Your task to perform on an android device: After completing the first chapter of this topic, I want to practice my skills, so start practicing answering the questions in the Knowing prehistory tab in the Khan Academy app.
Image 0: 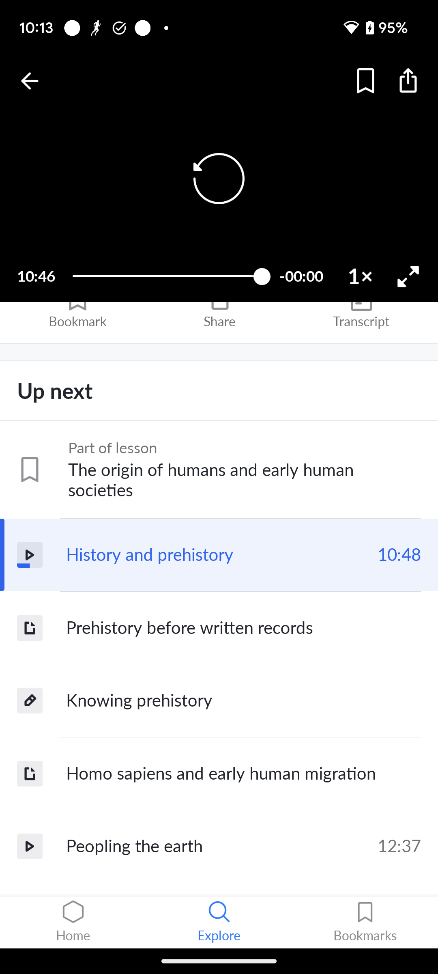
Click on the Knowing prehistory option to view the questions.
Step 0: click (243, 700)
Image 1: 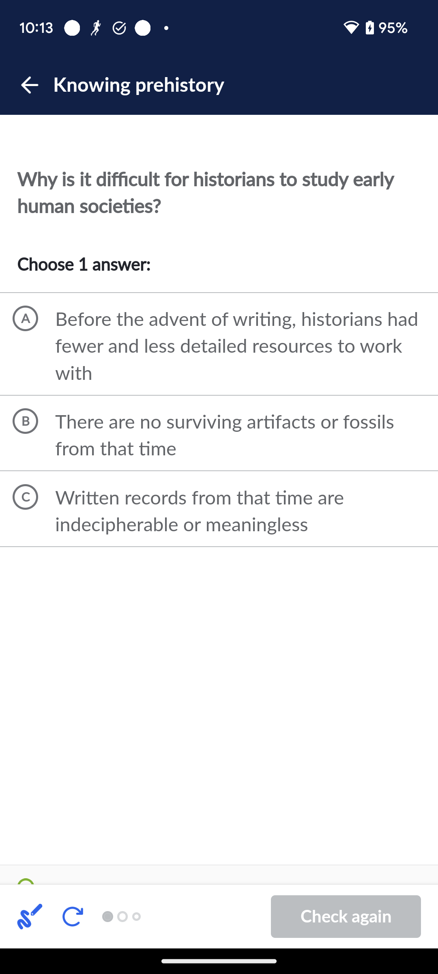
Click on the option A to select this option.
Step 1: click (220, 343)
Image 2: 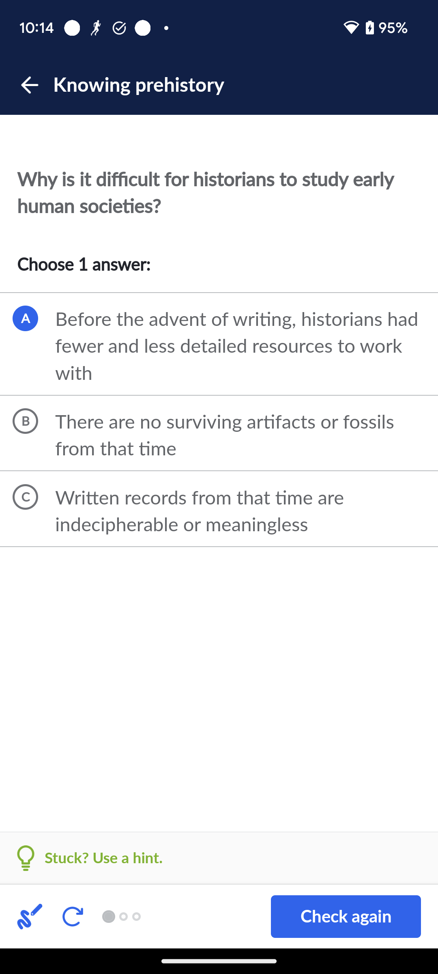
Click on the Check again button to check the answer.
Step 2: click (346, 916)
Image 3: 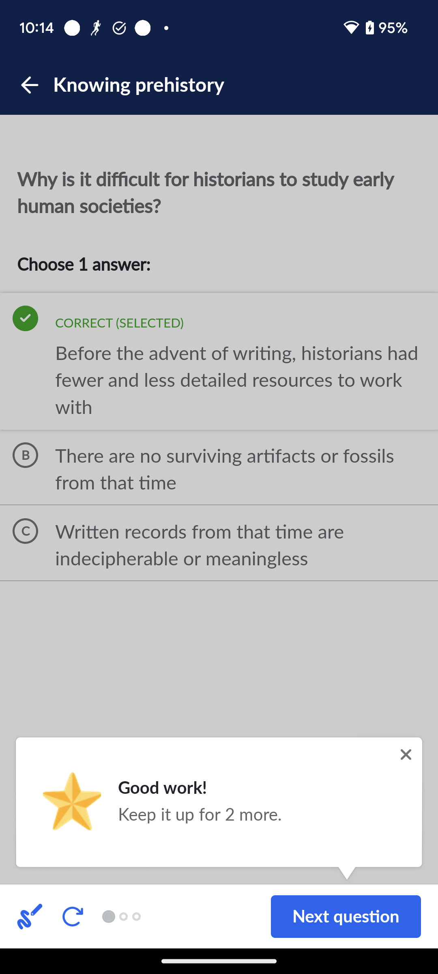
Click on the Next question to view the next question.
Step 3: click (346, 916)
Image 4: 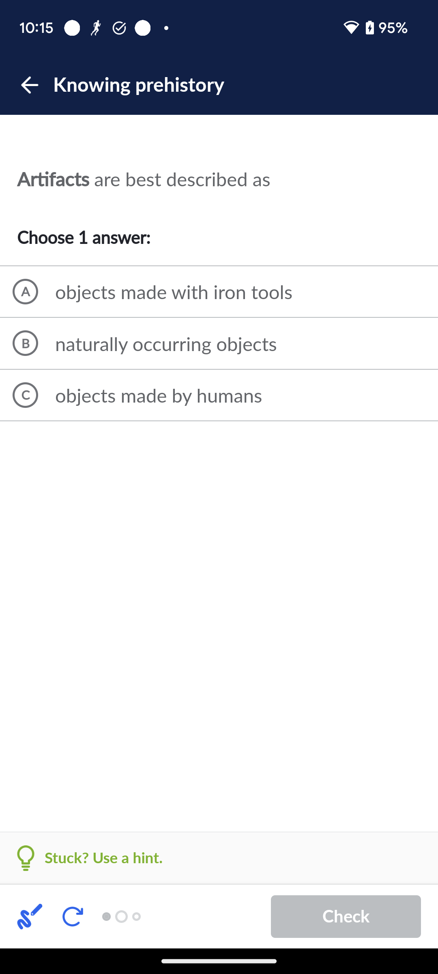
Click on the option c to answer this question.
Step 4: click (220, 395)
Image 5: 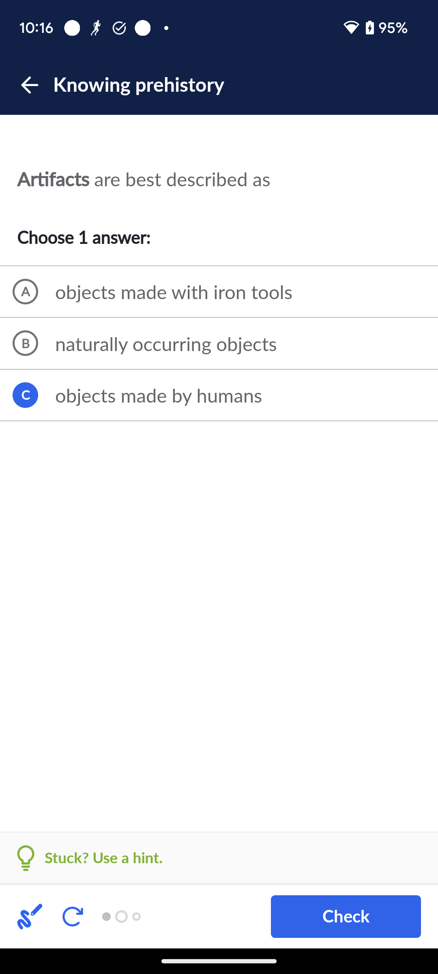
Click on the check button to check the answer.
Step 5: click (346, 916)
Image 6: 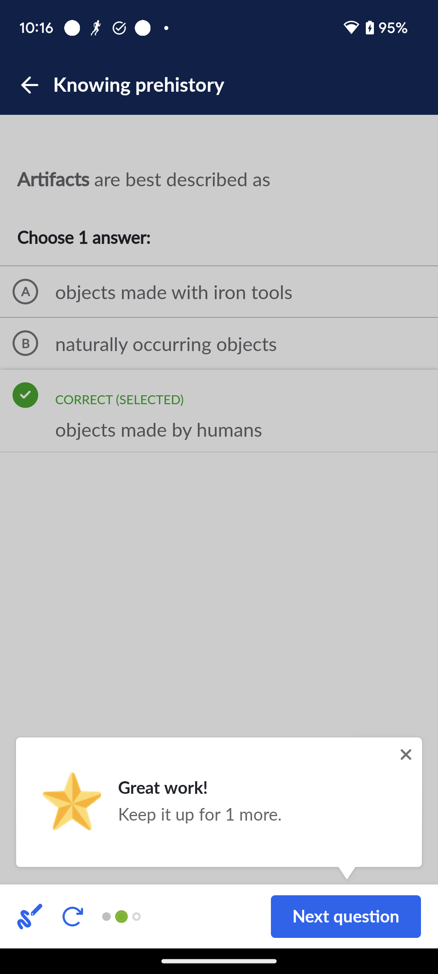
Click on the Next question to view the next question
Step 6: click (346, 916)
Image 7: 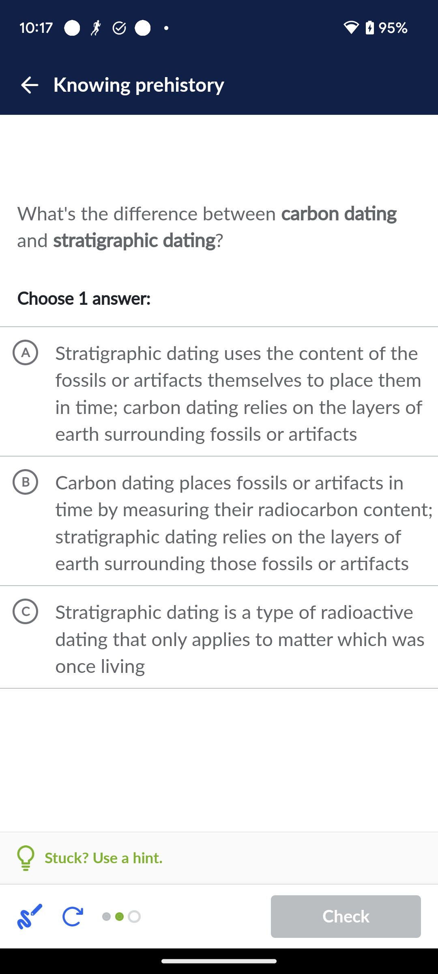
Click on the option B to answer this question.
Step 7: click (220, 520)
Image 8: 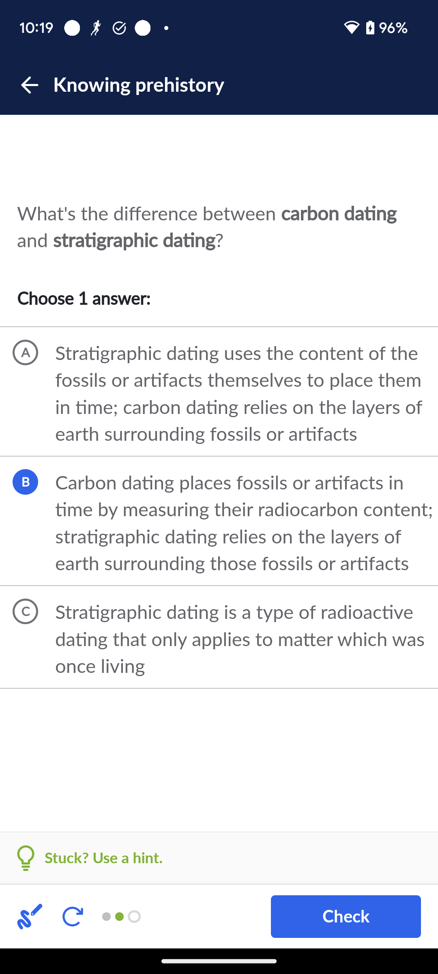
Click on the check button to check the answer.
Step 8: click (346, 916)